Your task to perform on an android device: In the REI Co-op app, I want to Find local stores that sell Snowboard boots so I can visit stores.
Image 0: 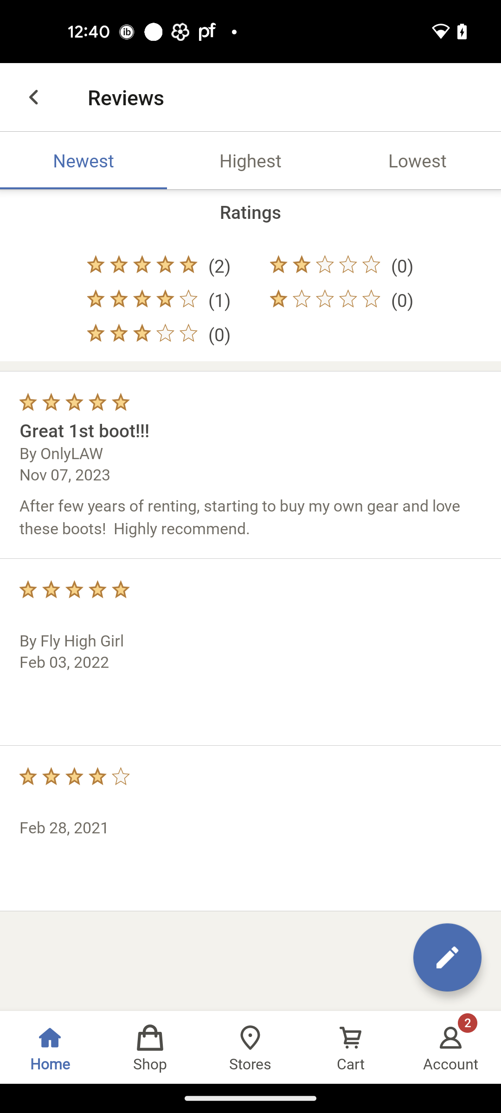
Go to the stores tab
Step 0: click (250, 1063)
Image 1: 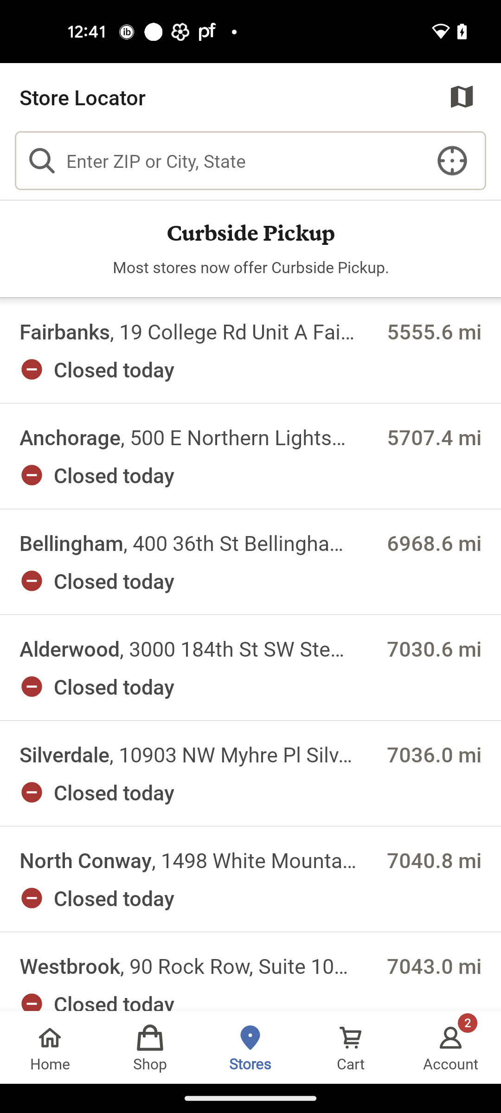
Click on the Search bar
Step 1: click (248, 160)
Image 2: 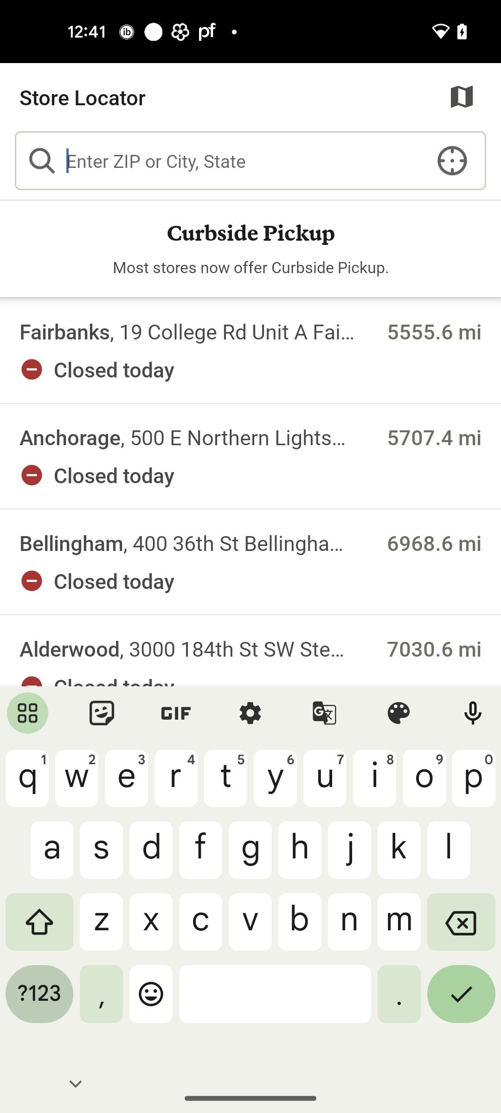
Search for Detroit city
Step 2: type "Detroit"
Image 3: 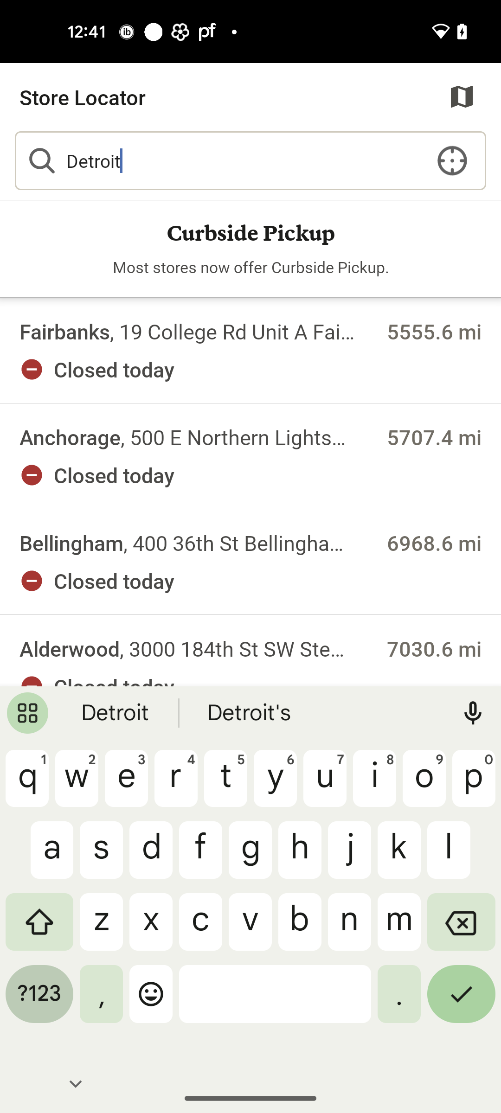
Click on the Tick button at the bottom right corner of the screen
Step 3: click (461, 1001)